Your task to perform on an android device: Search for Jumbo Teddy Bear on the Hamleys app.
Image 0: 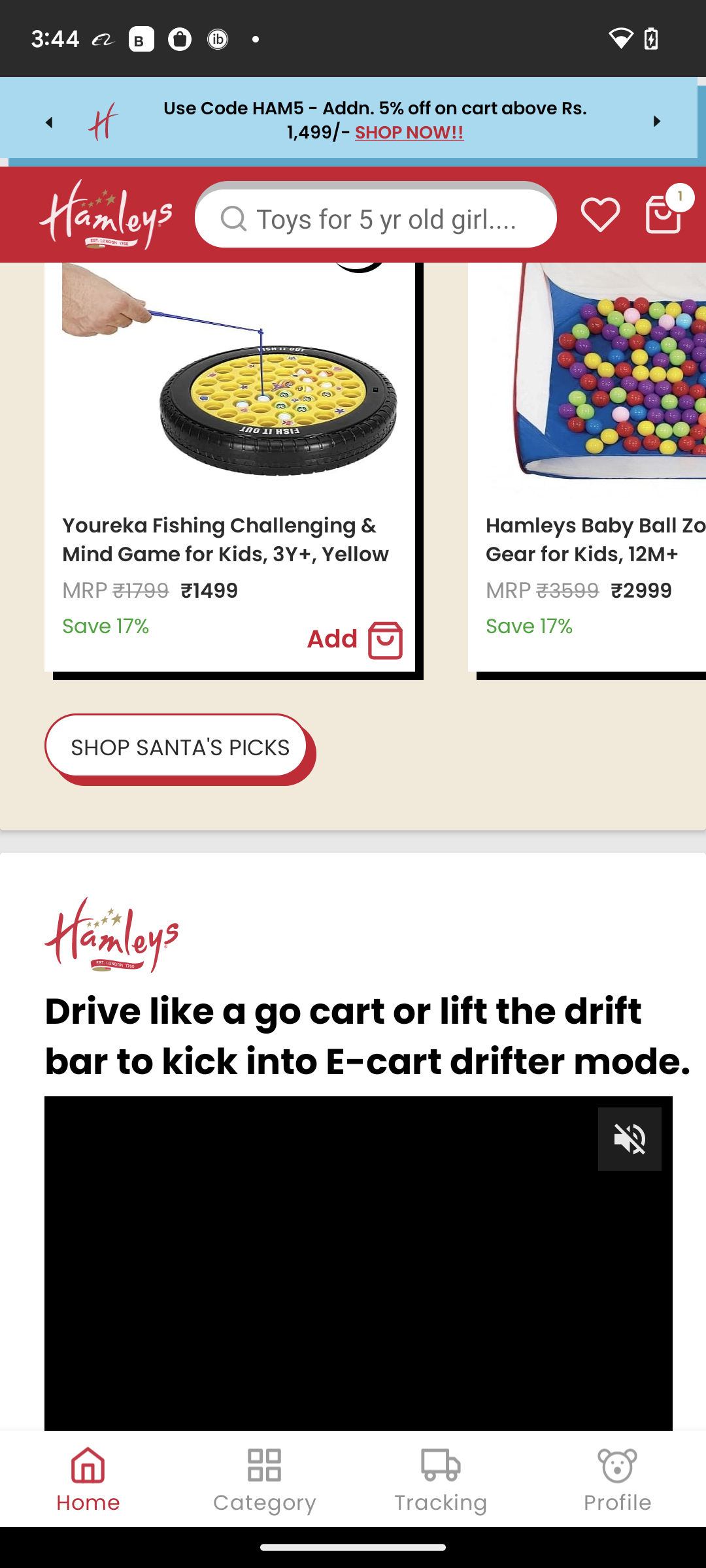
Click on the search bar at the top of the screen.
Step 0: click (403, 218)
Image 1: 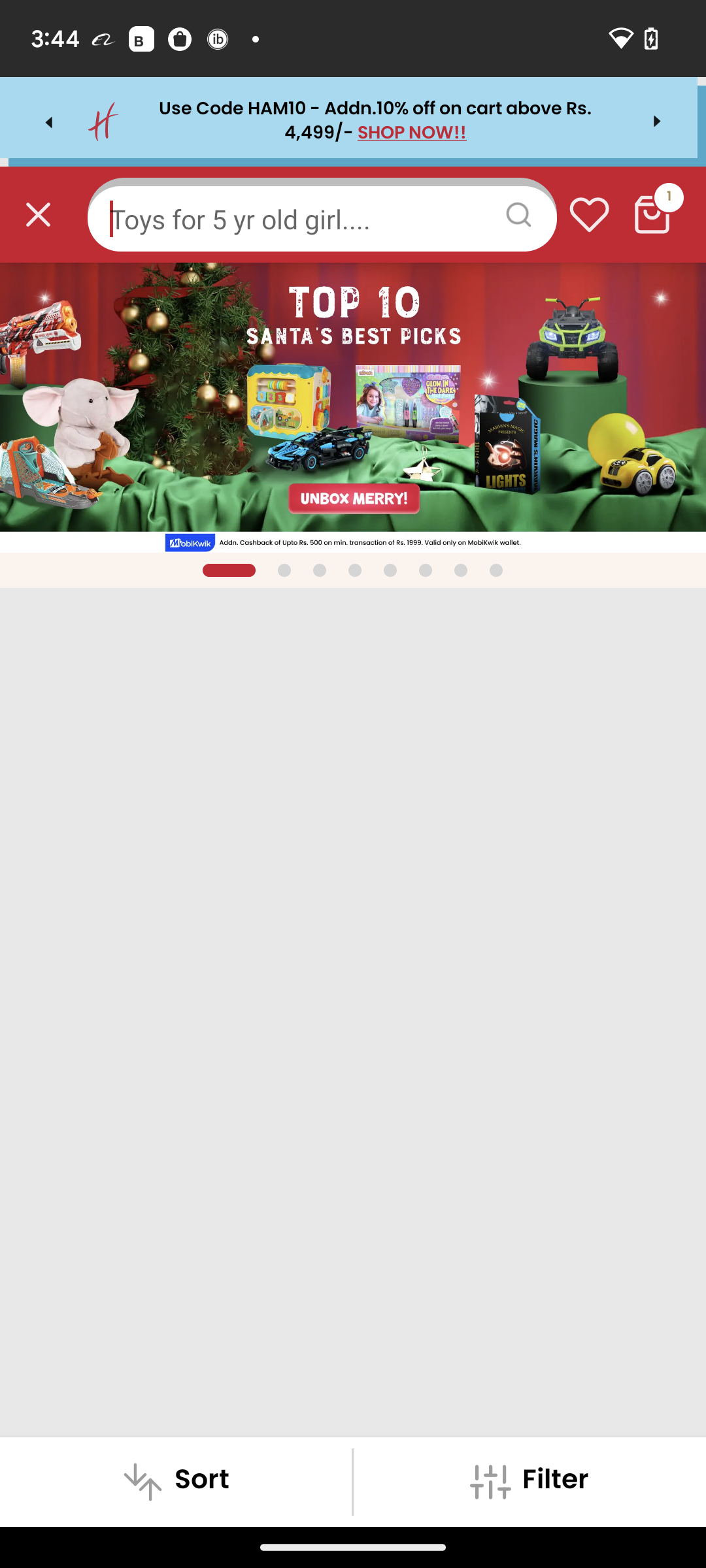
Click on the search bar at the top of the screen.
Step 1: wait
Image 2: 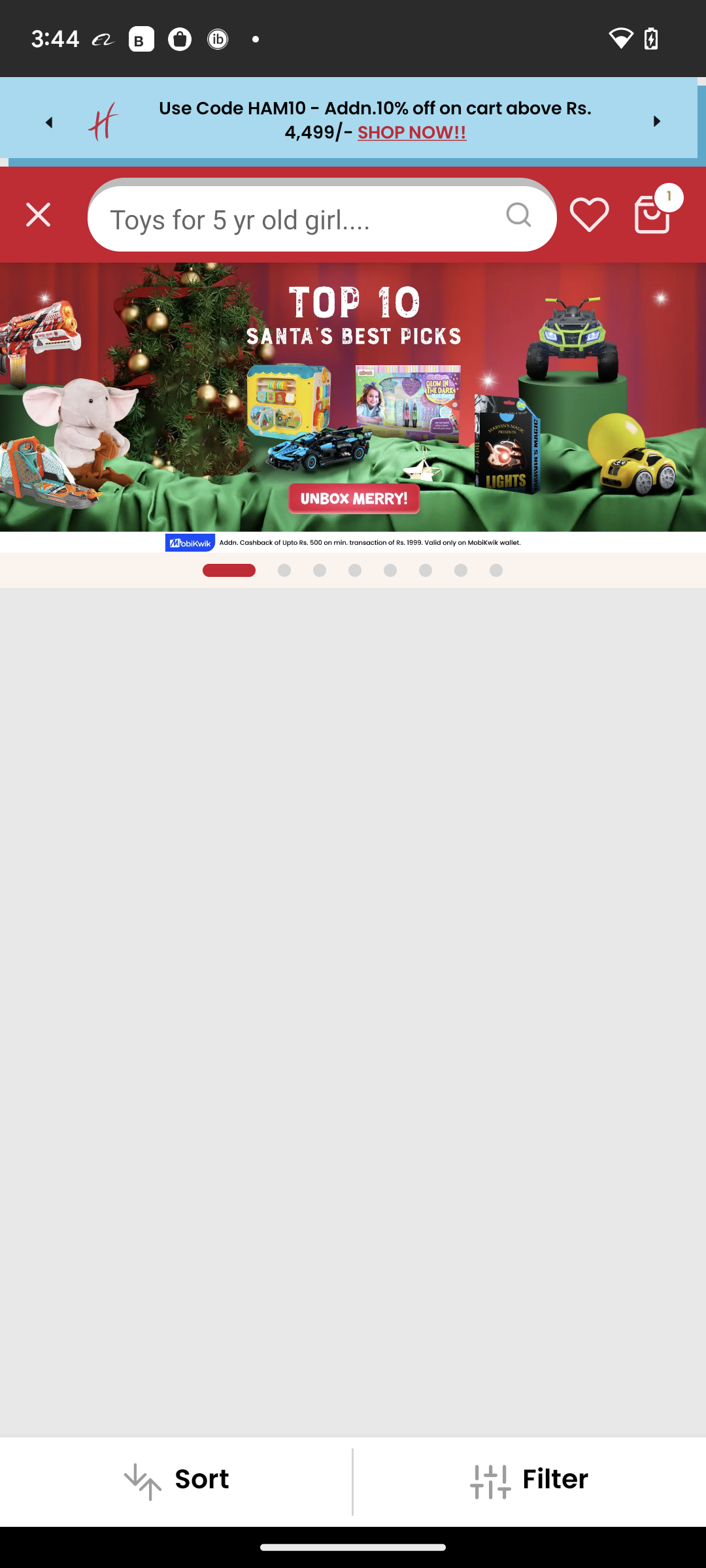
Type jumbo teddy bear in the search bar.
Step 2: click (322, 214)
Image 3: 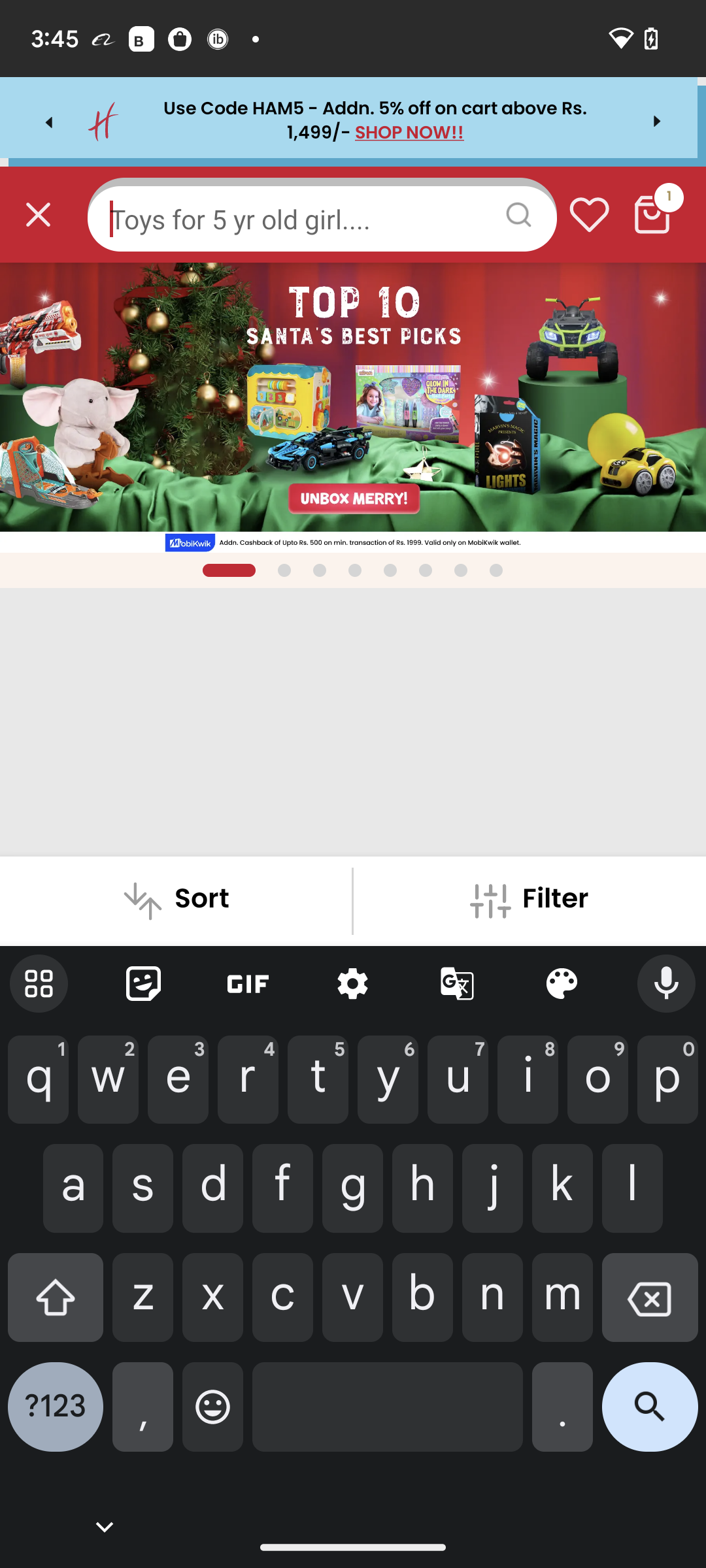
Type jumbo teddy bear in the search bar.
Step 3: type "Jumbo teddy bear"
Image 4: 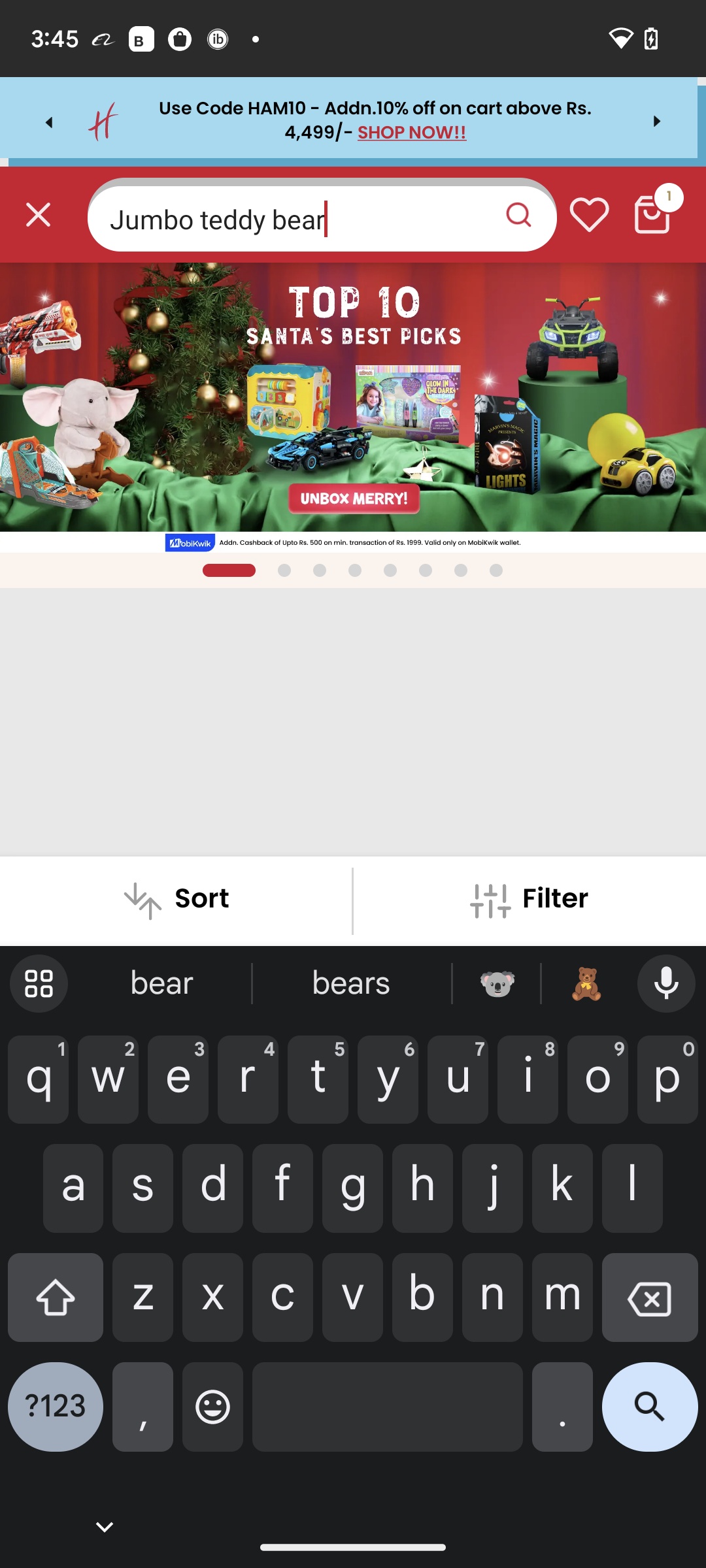
Click on the search icon at the bottom right corner of the screen.
Step 4: click (650, 1417)